Your task to perform on an android device: View the bus schedule for the Antwerp to brussels trip departing at 8:10 am 
Image 0: 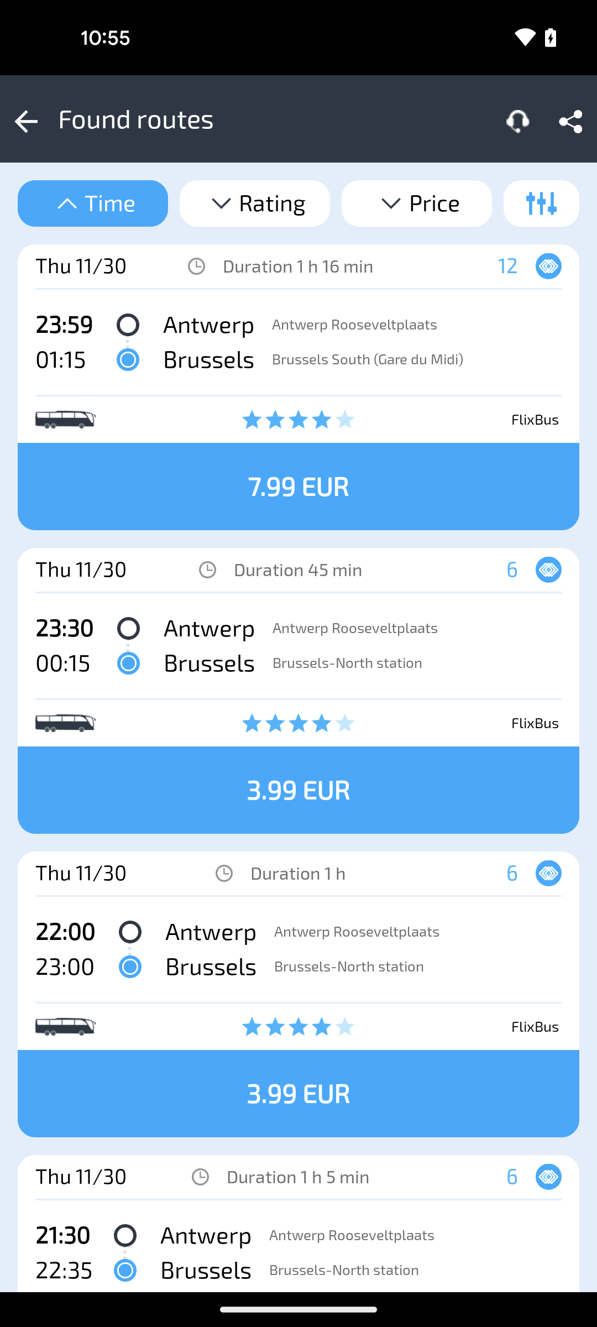
Tap on the time option at the top left corner of the screen
Step 0: click (109, 203)
Image 2: 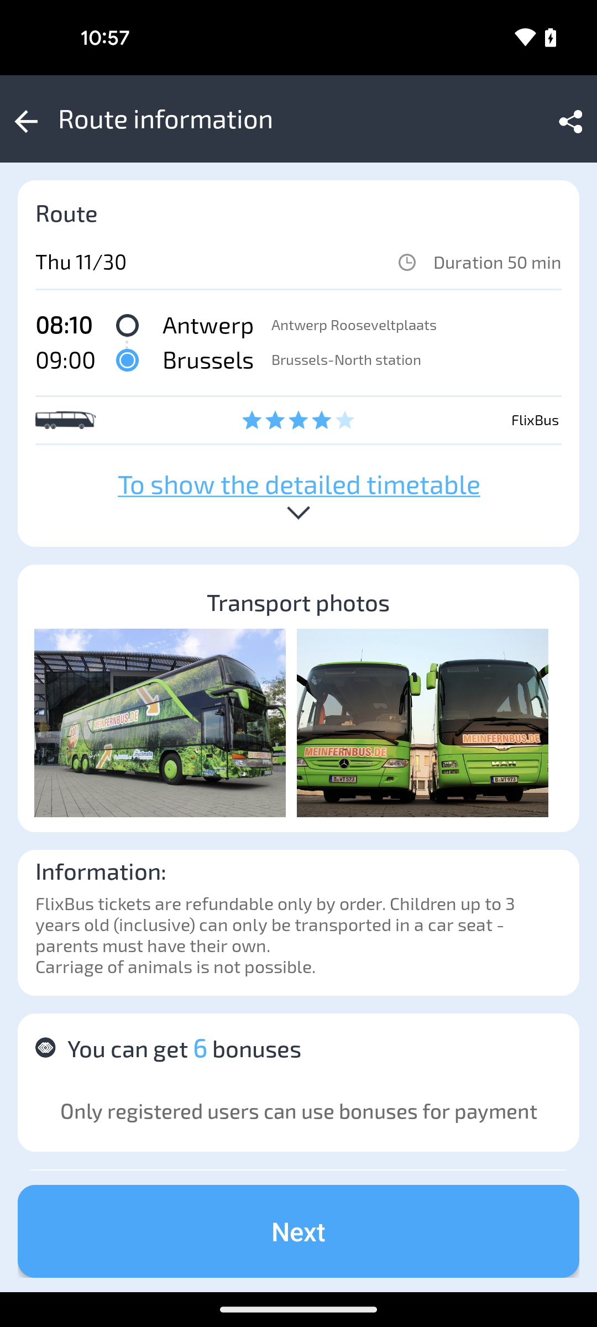
Tap on the to show the details timetable
Step 2: click (298, 484)